Your task to perform on an android device: Search for solid or plain pattern training pants by applying filters on the Nykaa Fashion app.
Image 0: 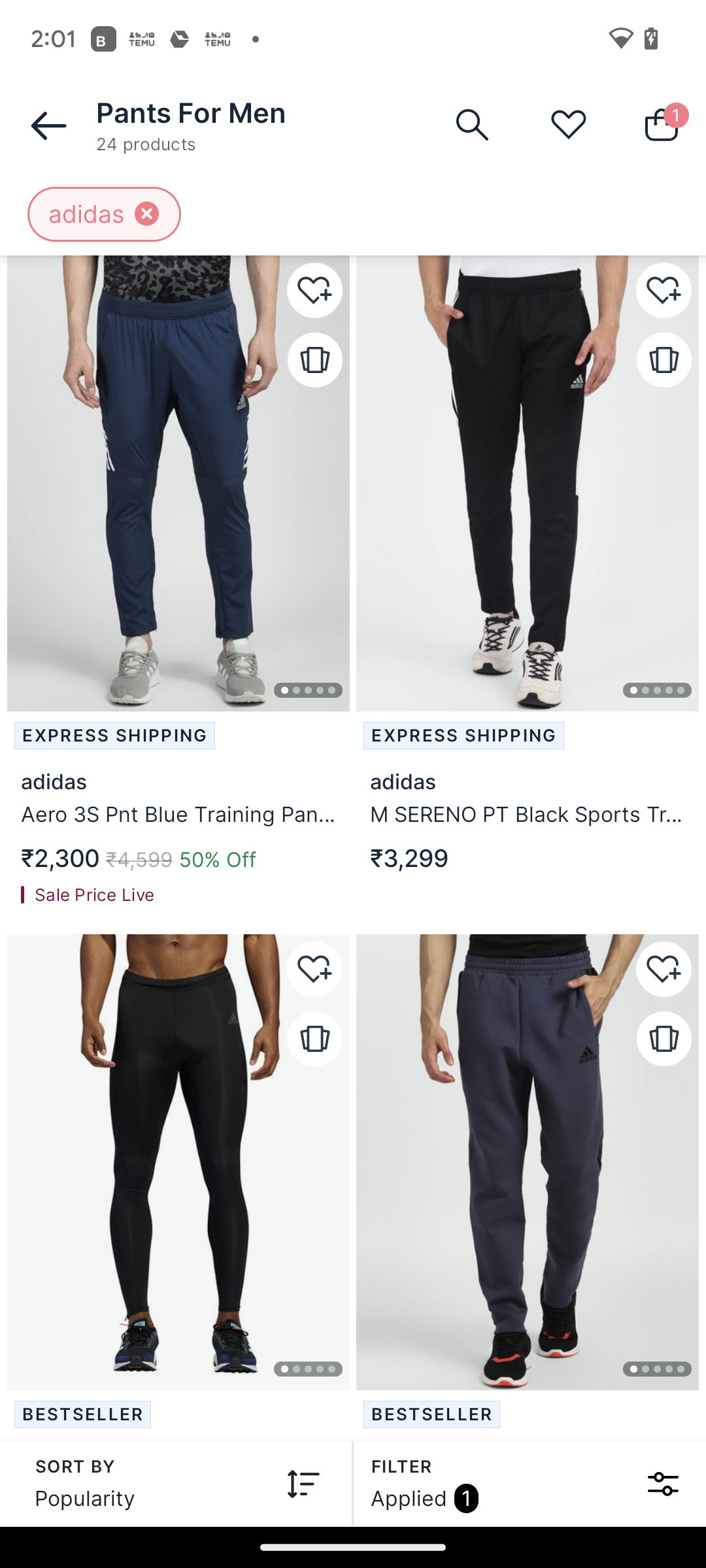
Click on filter at the bottom right of the screen.
Step 0: click (409, 1498)
Image 1: 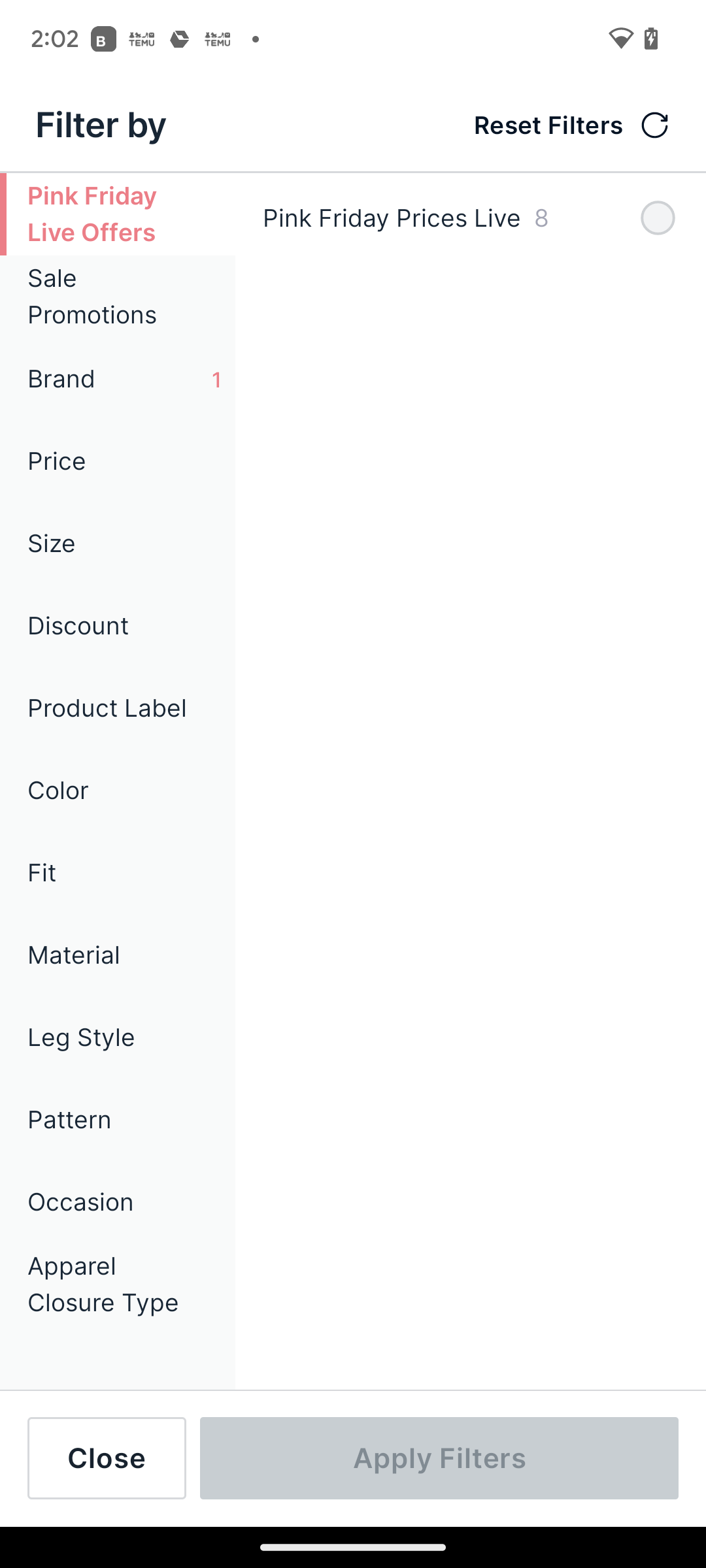
Click on pattern in the middle left of the screen.
Step 1: click (118, 1119)
Image 2: 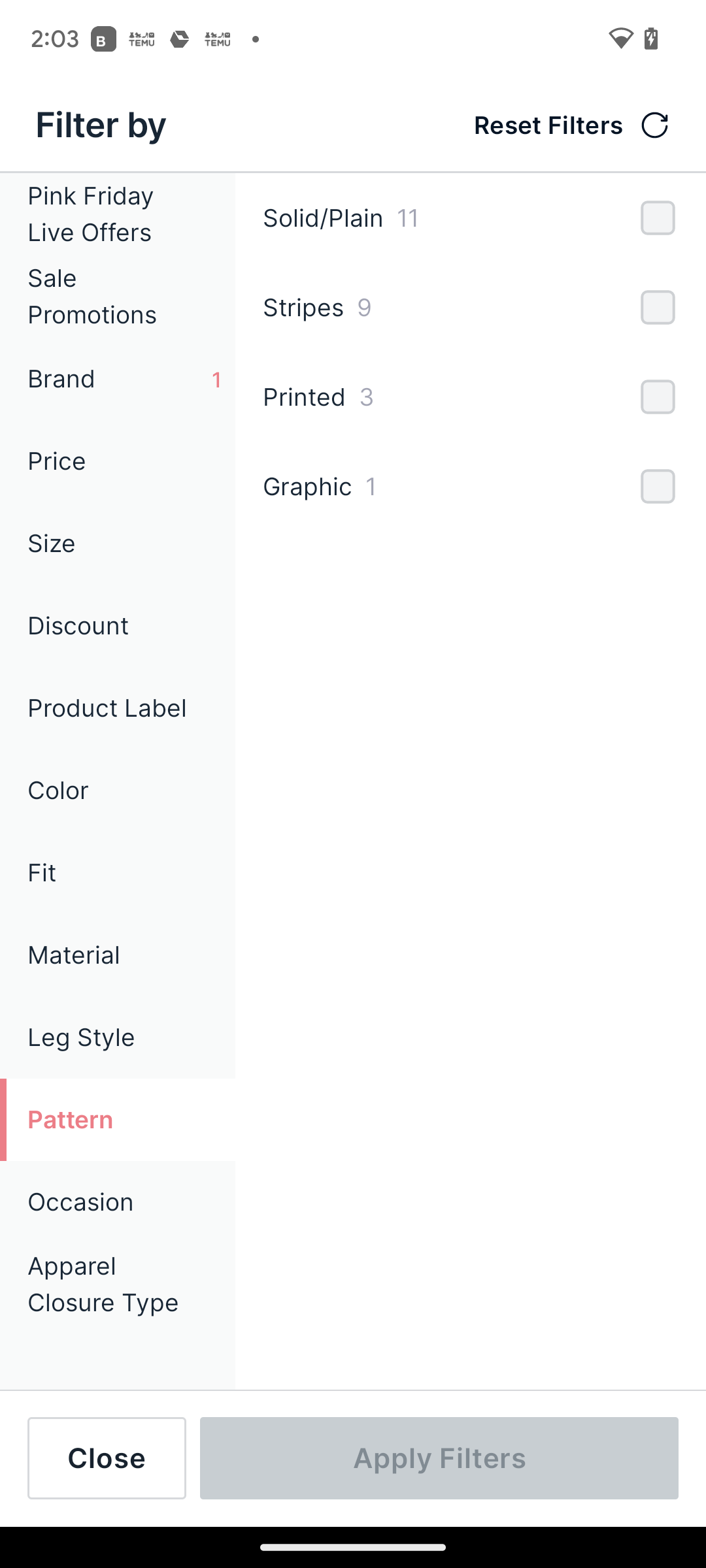
Click on solid/plain at the top of the screen.
Step 2: click (471, 218)
Image 3: 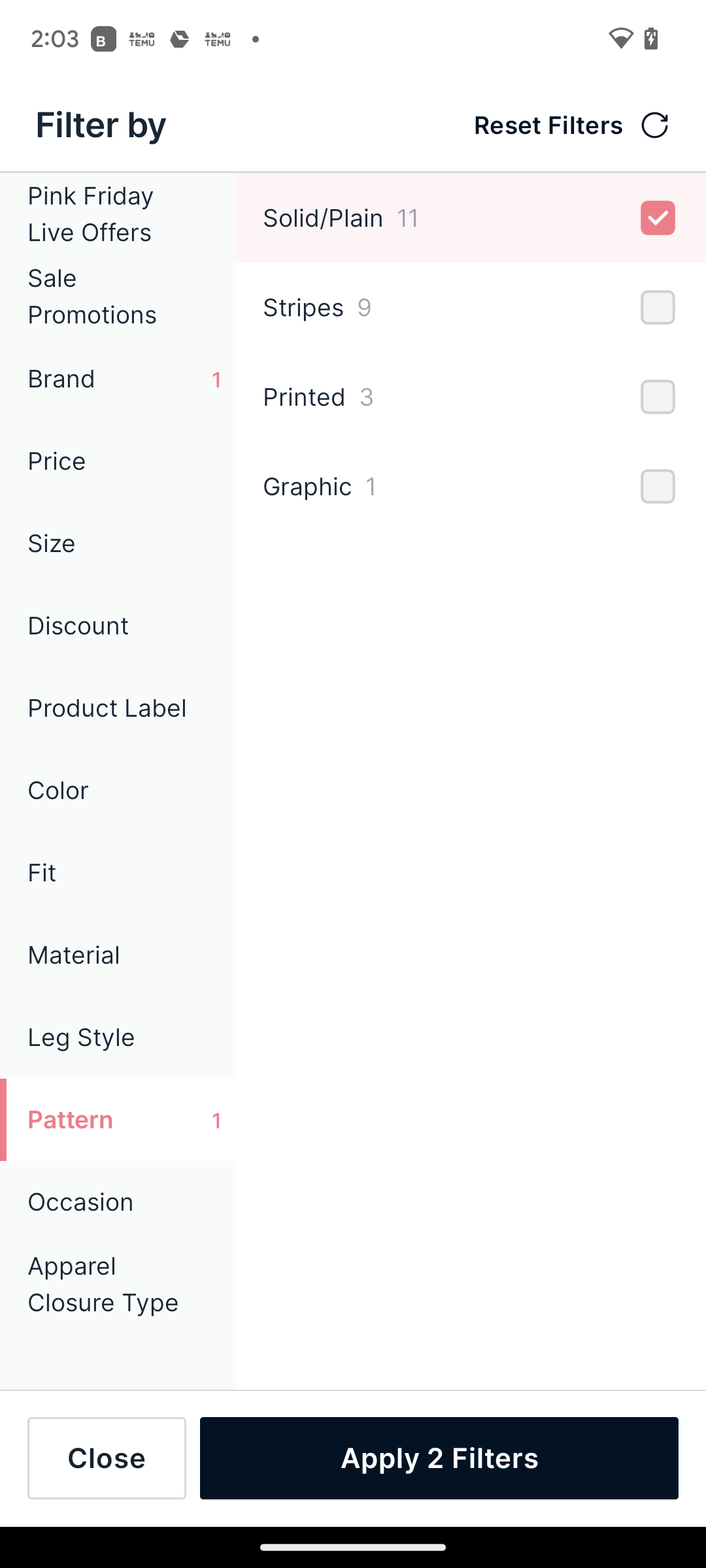
Click on apply 2 filters at the bottom of the screen.
Step 3: click (439, 1458)